Your task to perform on an android device: On the H&M app, search for Black boots for women.
Image 0: 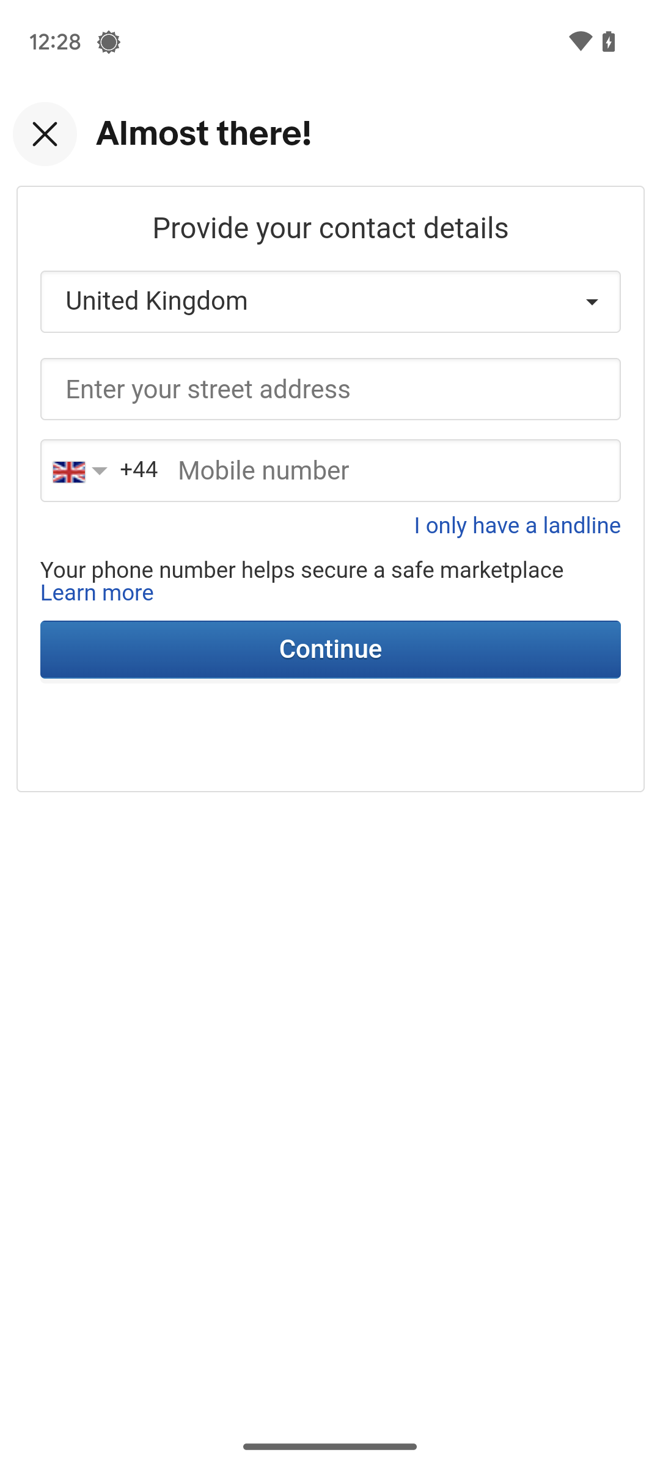
Open the H&M app.
Step 0: open app "H&M"
Image 1: 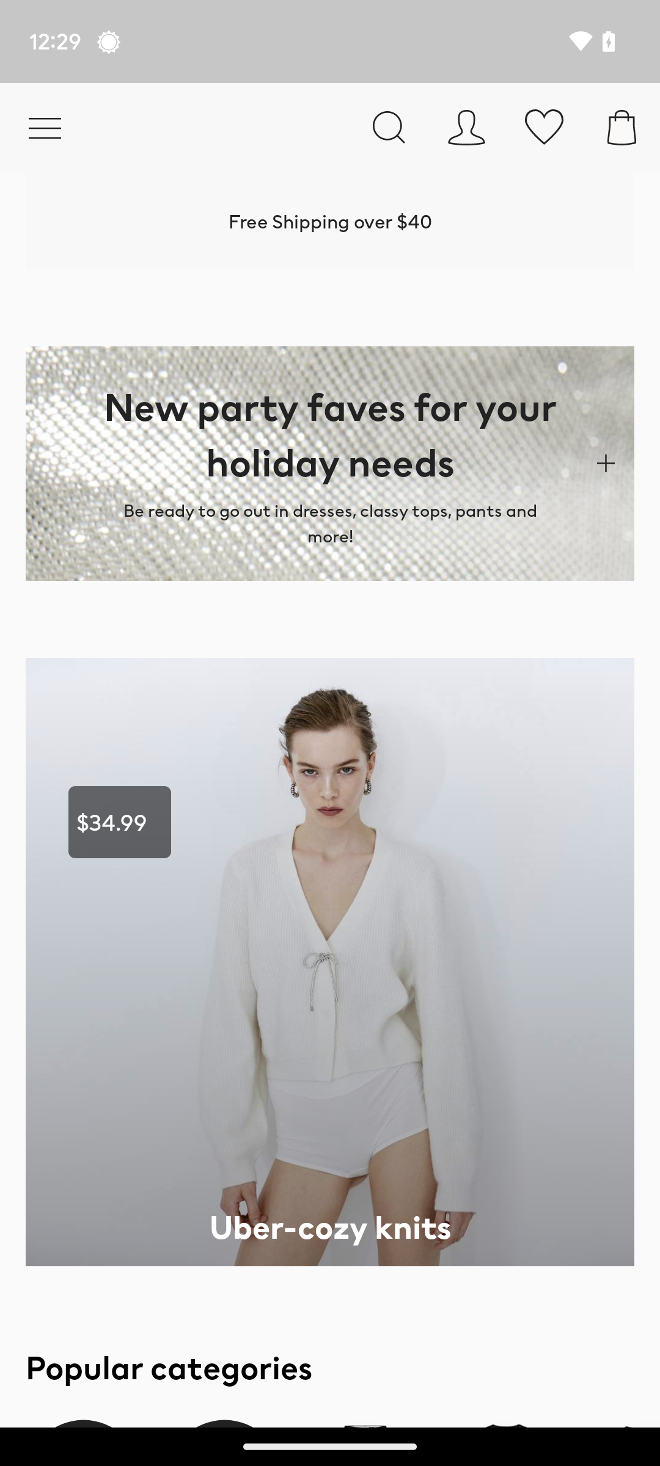
Click on the search icon at the top of the screen.
Step 1: click (389, 127)
Image 2: 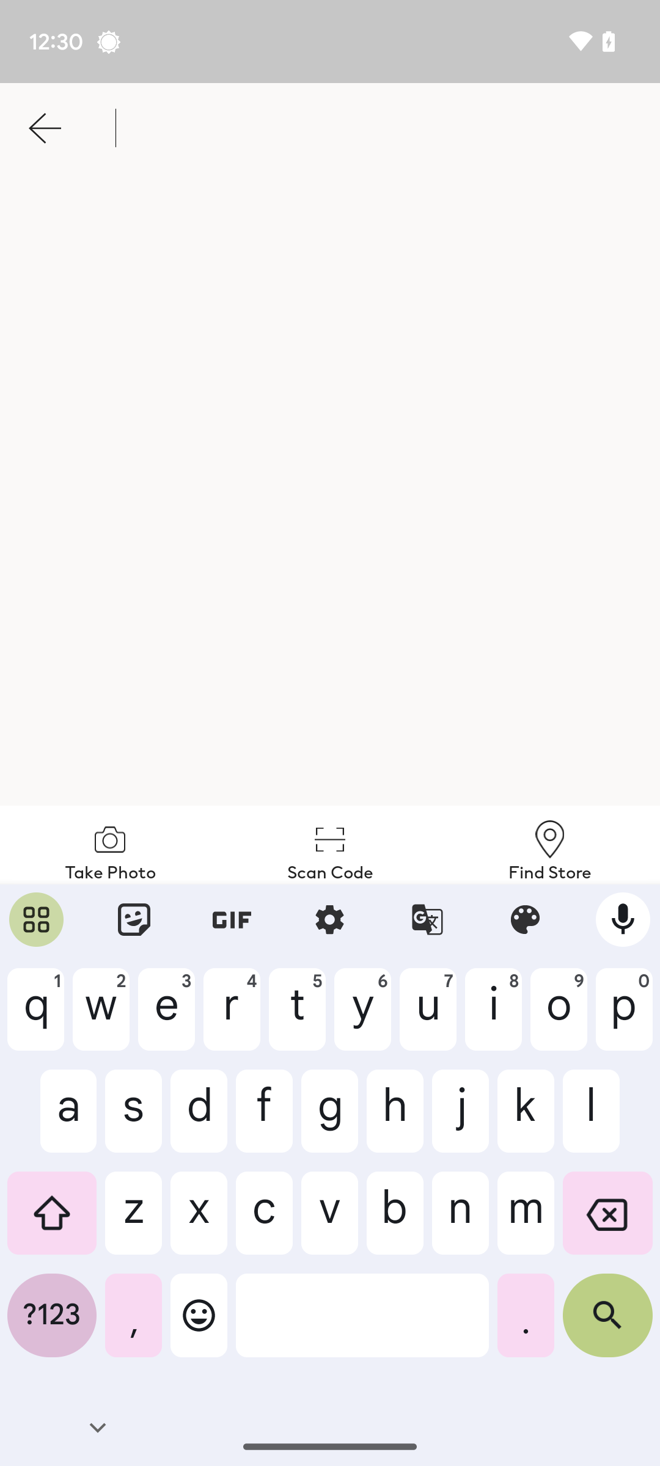
Type in Black boots for women.
Step 2: type "Black boots for women"
Image 3: 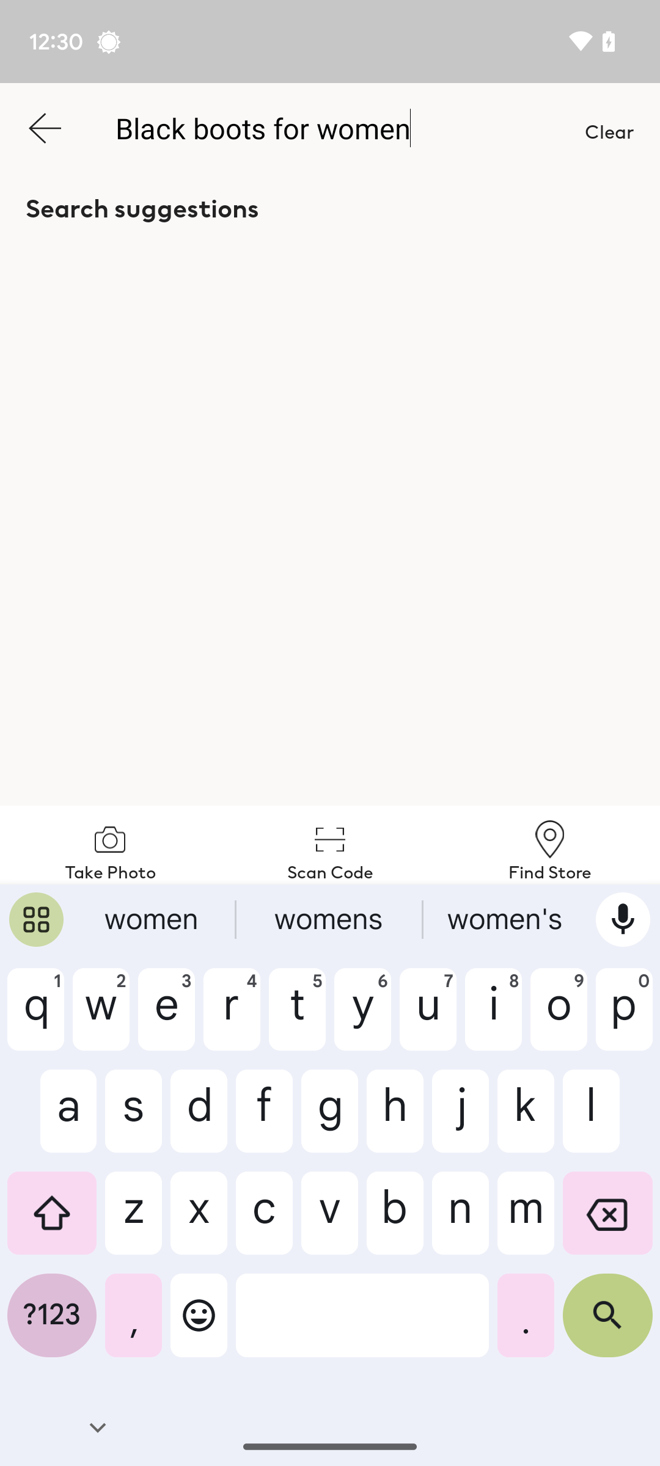
Click on the search button at the bottom-right corner of the keyboard.
Step 3: click (607, 1325)